Your task to perform on an android device: In the All-Fit app, Record and Track your Walking activity
Image 0: 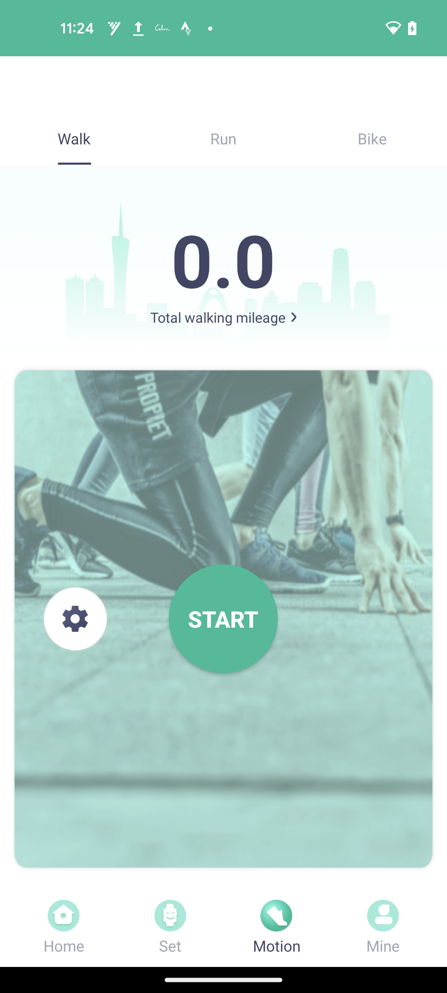
Open the All-Fit app
Step 0: open app "All-Fit"
Image 1: 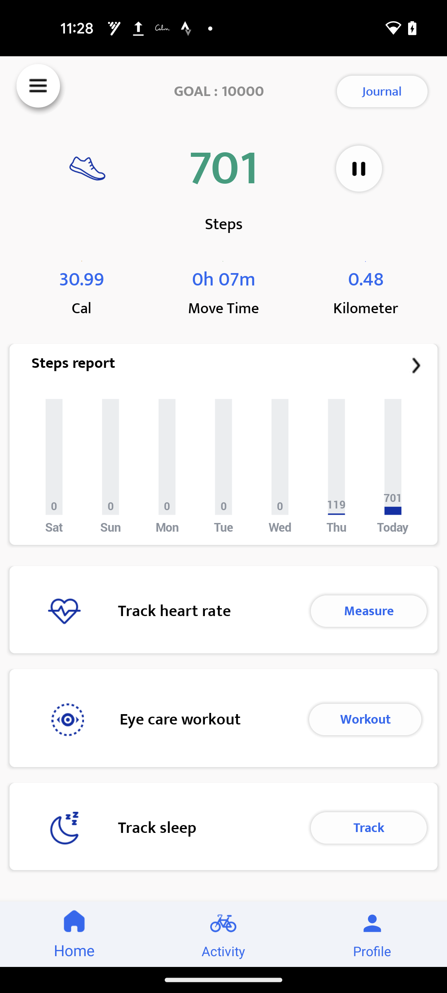
Click on the Pause button
Step 1: click (358, 168)